Your task to perform on an android device:  I want to Dynamic the last taken photo so , apply the playa filter to the last photo taken in the Gallery app
Image 0: 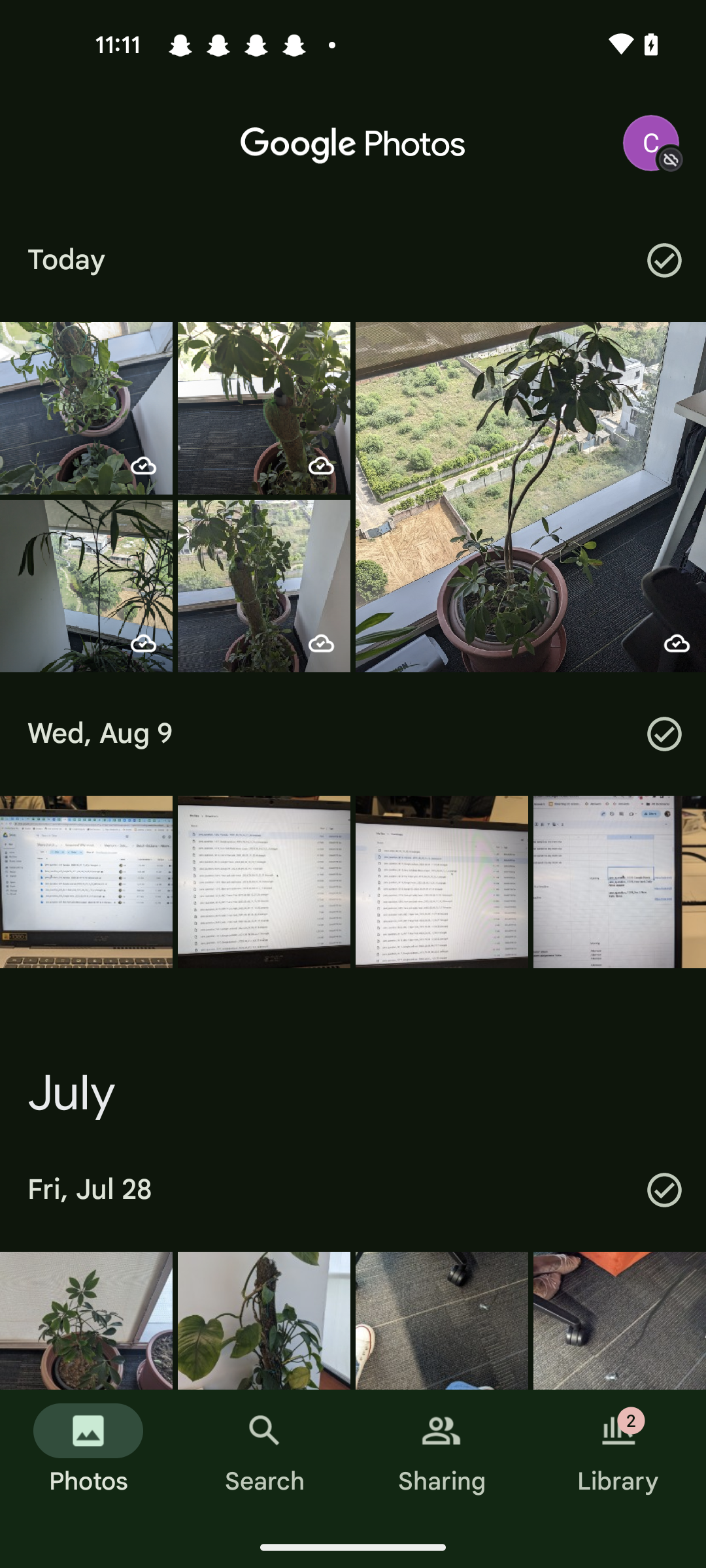
Click on the last picture of the gallery
Step 0: click (86, 408)
Image 2: 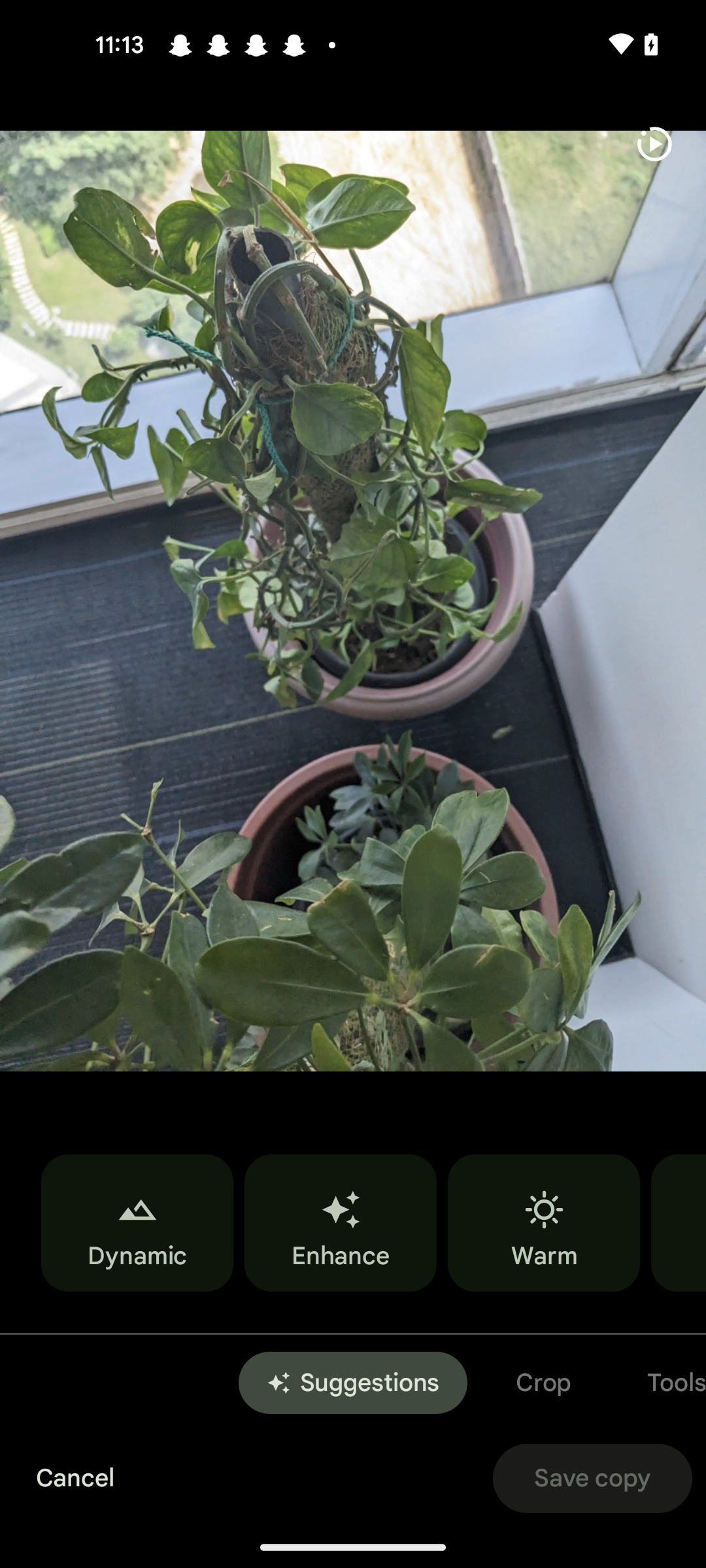
Click on the Dynamic tab
Step 2: click (137, 1223)
Image 3: 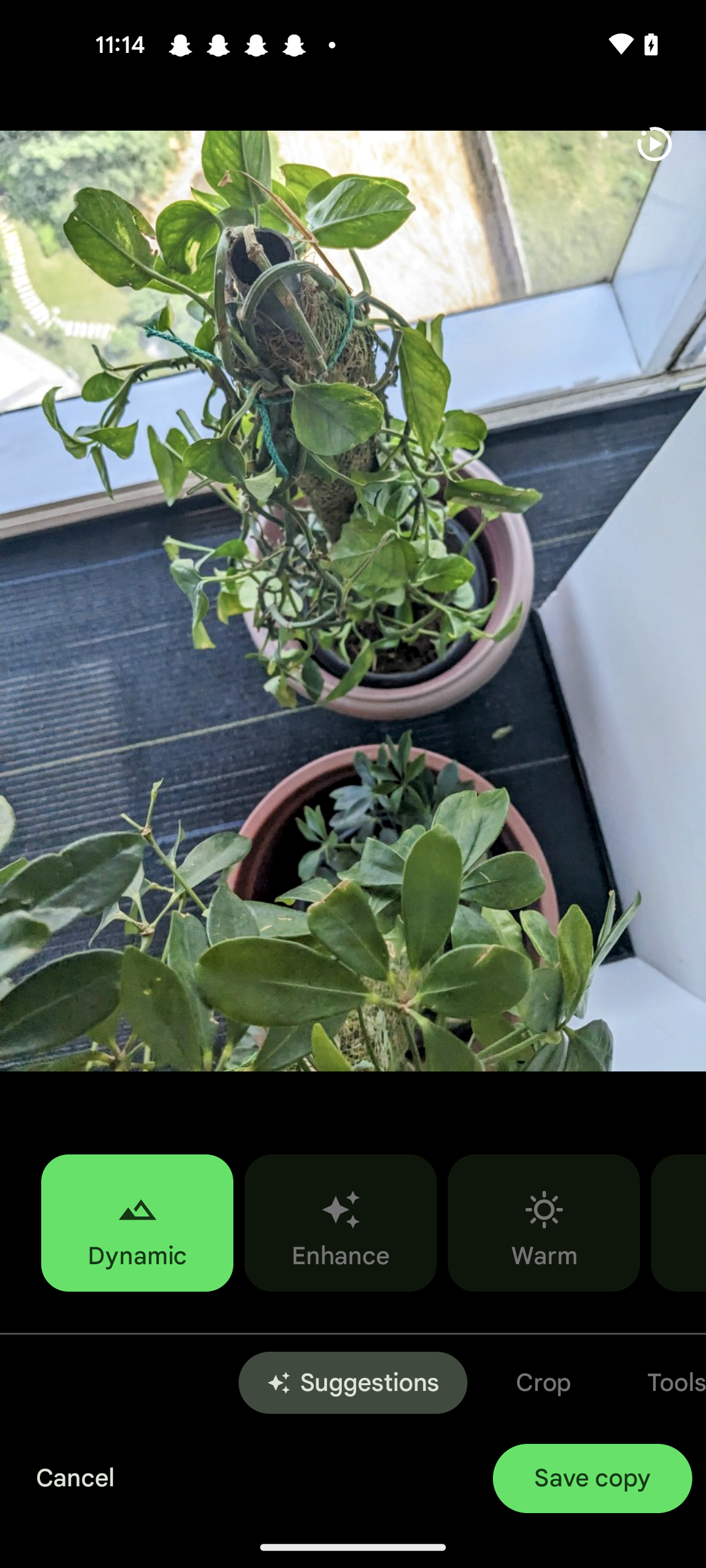
Swipe left to view the filter option
Step 3: scroll right
Image 4: 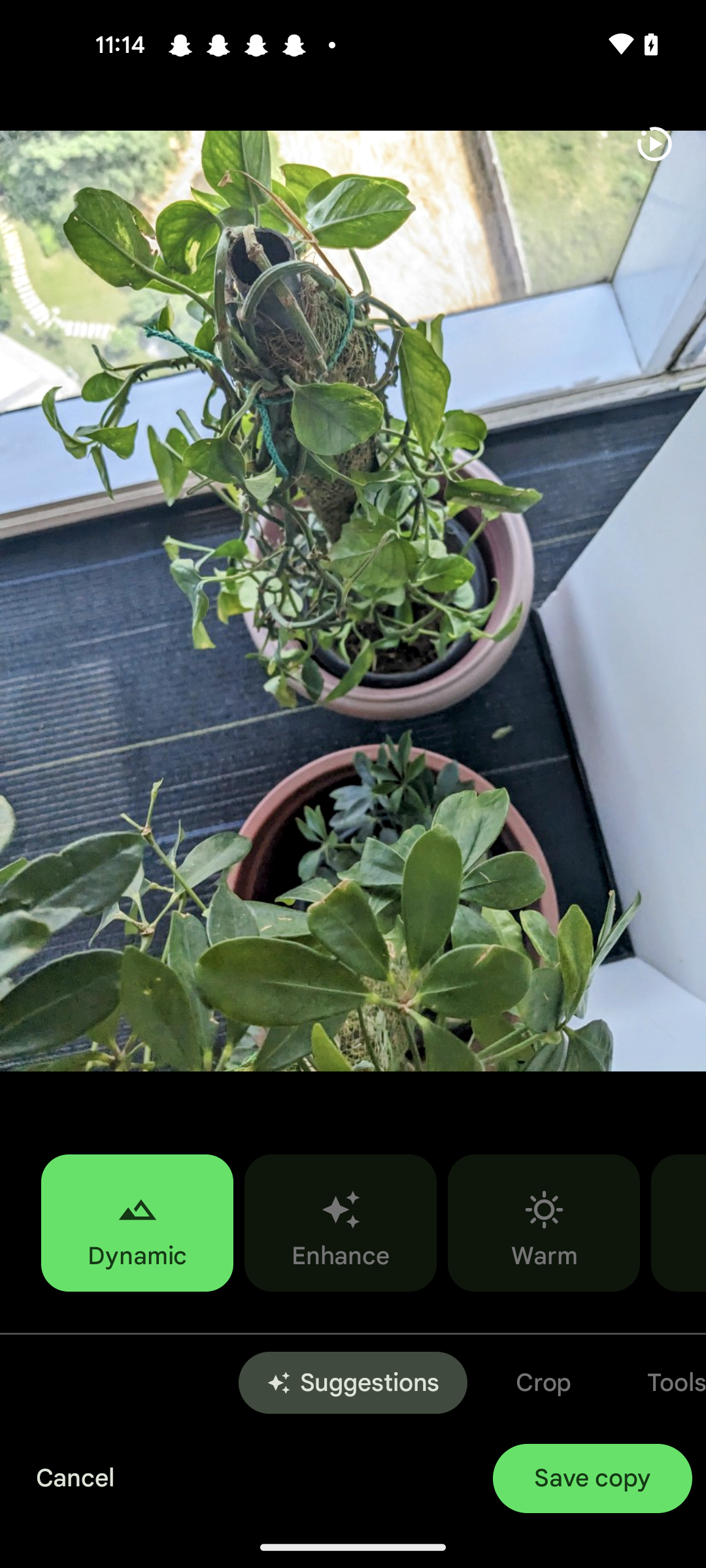
Swipe left to view the filter option
Step 4: wait
Image 5: 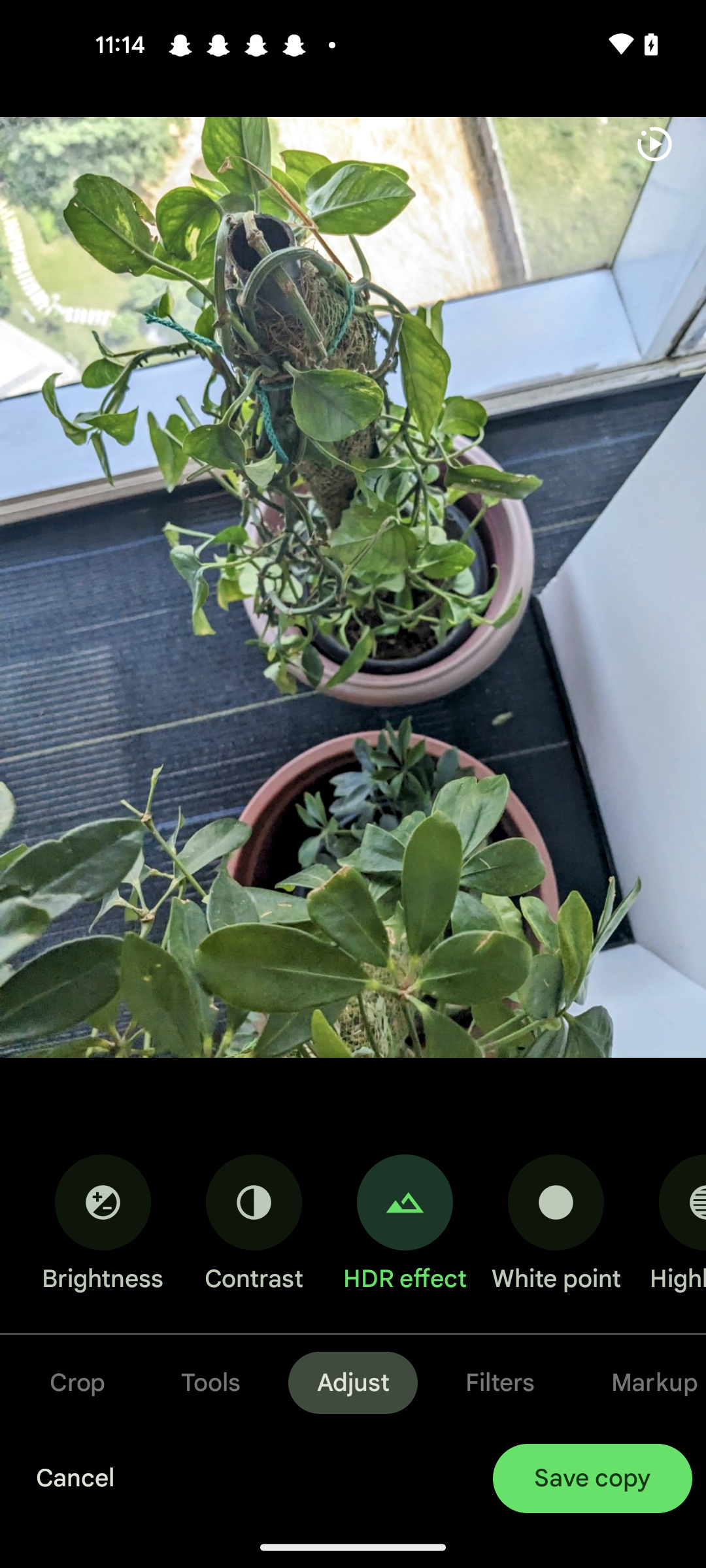
Click on the Filters option
Step 5: click (500, 1382)
Image 6: 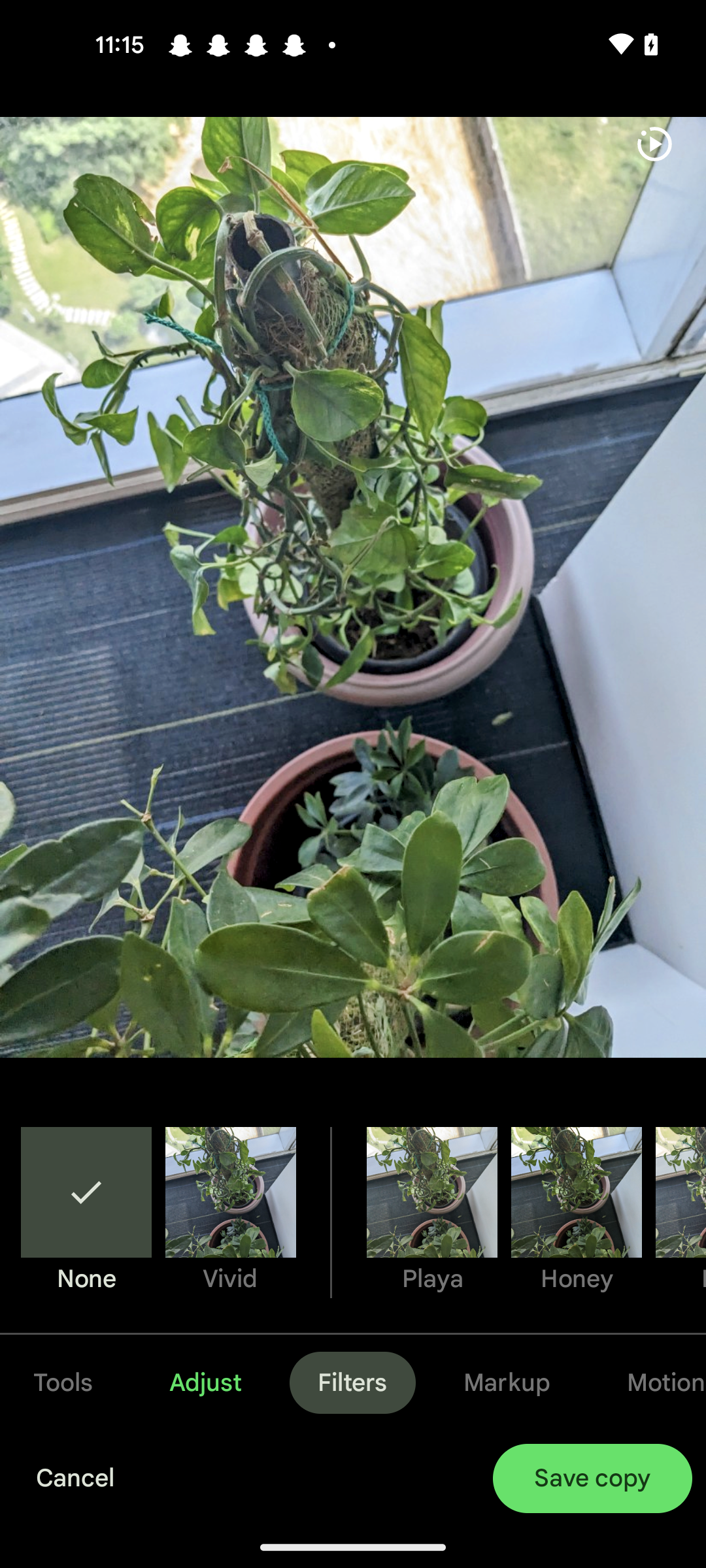
Click on the  playa filter
Step 6: click (431, 1205)
Image 7: 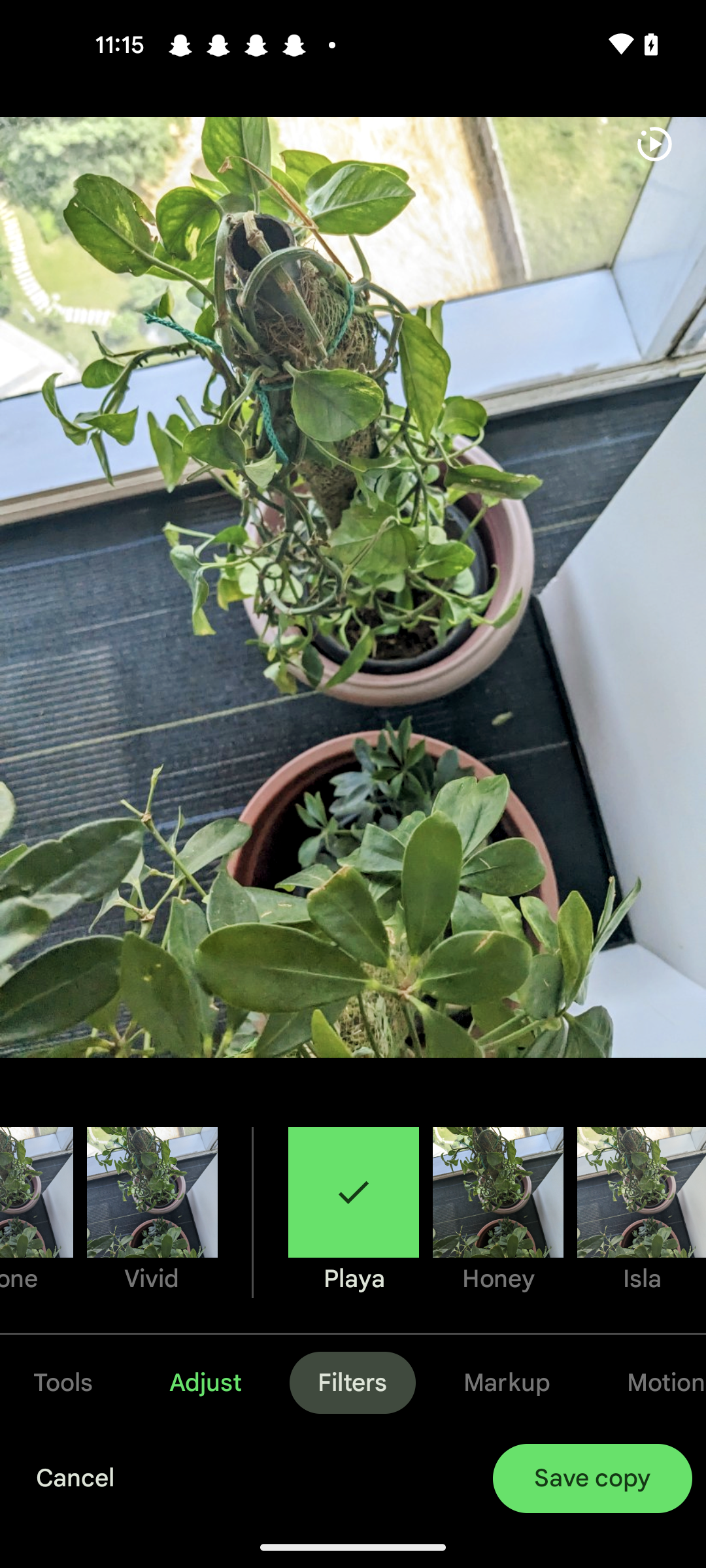
Click on the save copy tab 
Step 7: click (592, 1478)
Image 8: 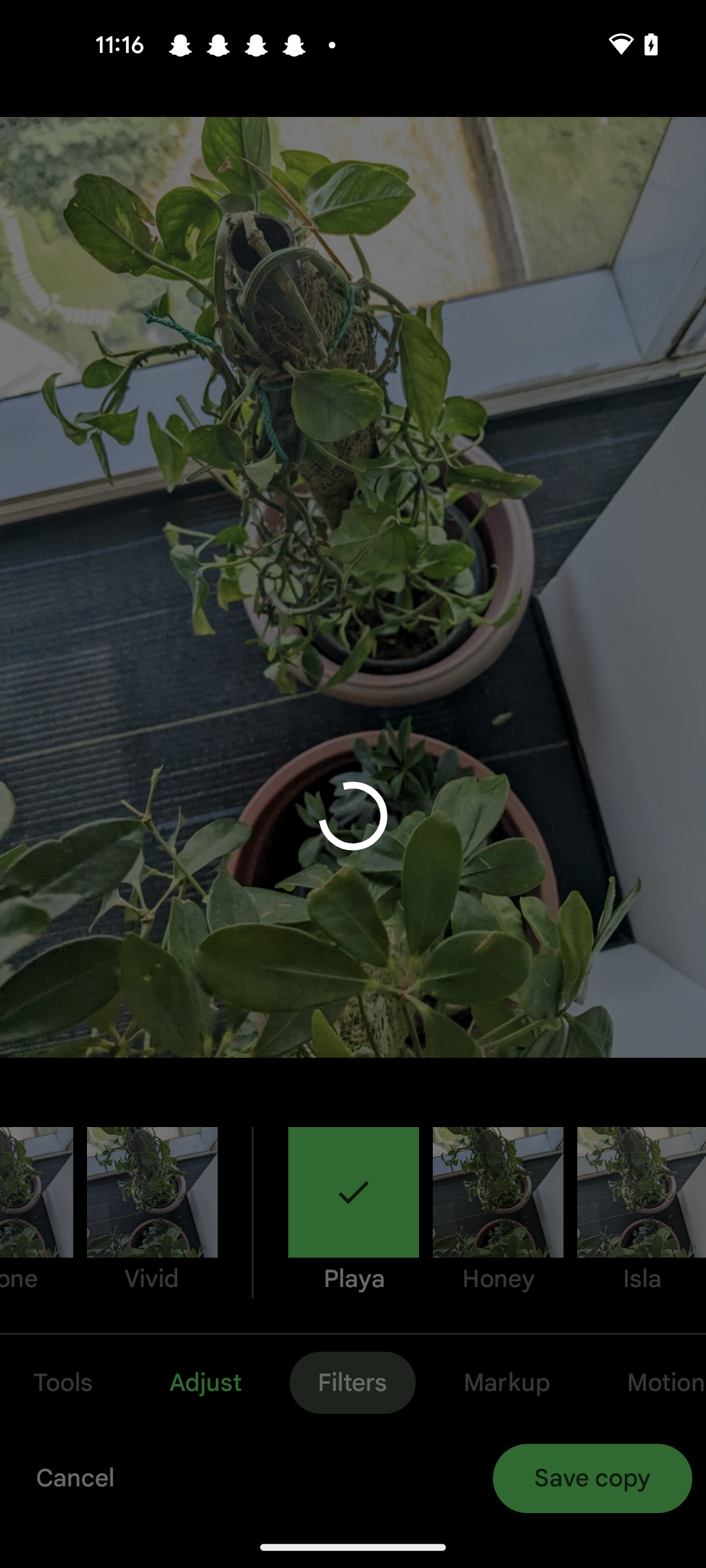
Click on the save copy tab 
Step 8: wait